Your task to perform on an android device: I'm interested in Centriino Mens Formal Shoes, so browse these shoes in the Amazon app.
Image 0: 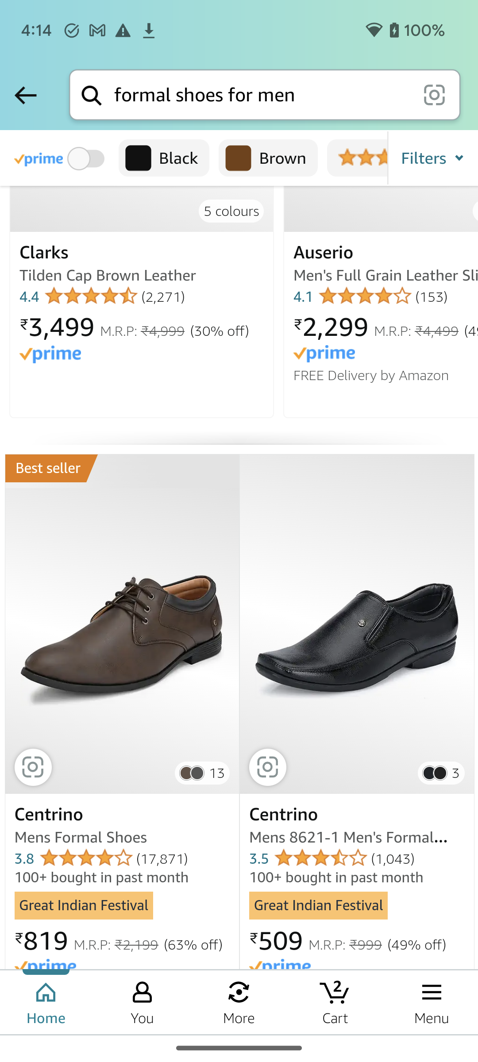
Click on the Centrino Mens Formal Shoes to browse these shoes. 
Step 0: click (122, 642)